Your task to perform on an android device: Open the cookbook recipes app and add Pizza recipe to the favourites and then add to the dinner collection 
Image 0: 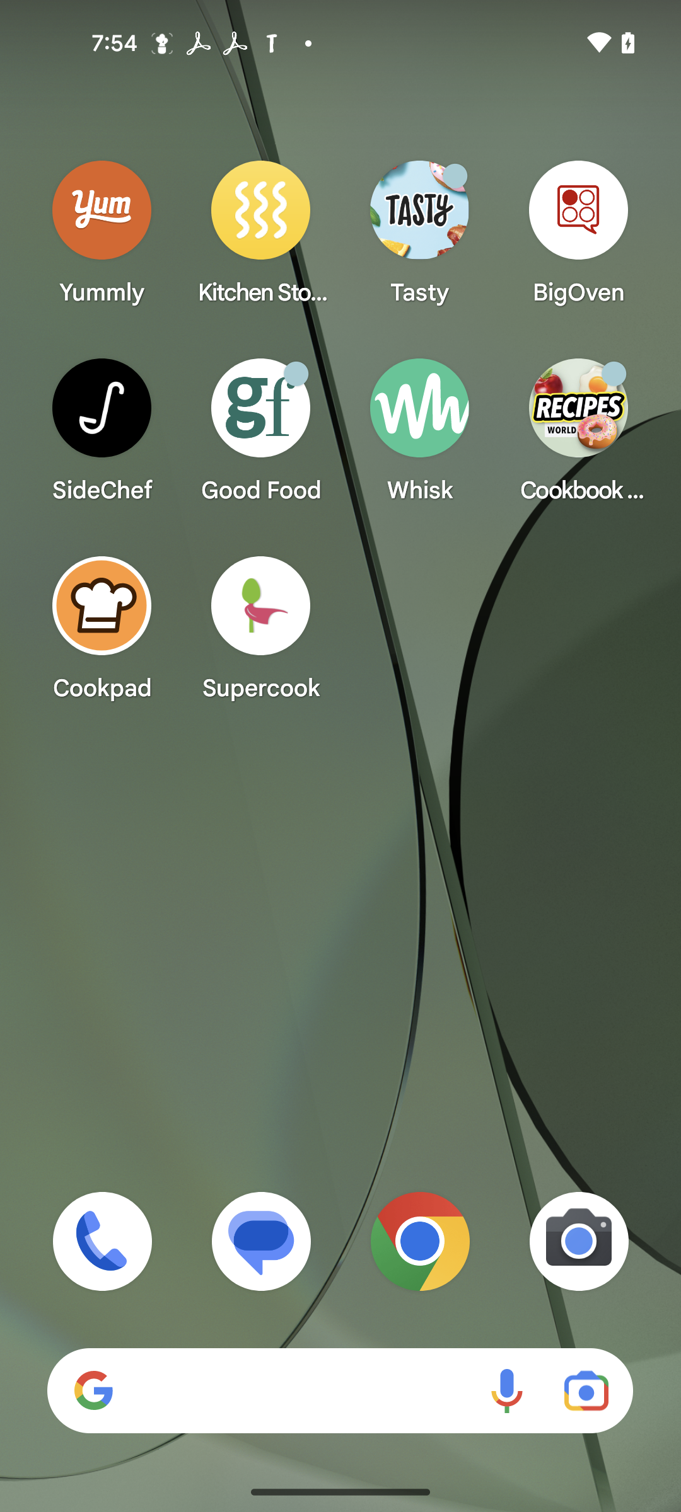
Open the cookbook recipes app
Step 0: click (578, 429)
Image 2: 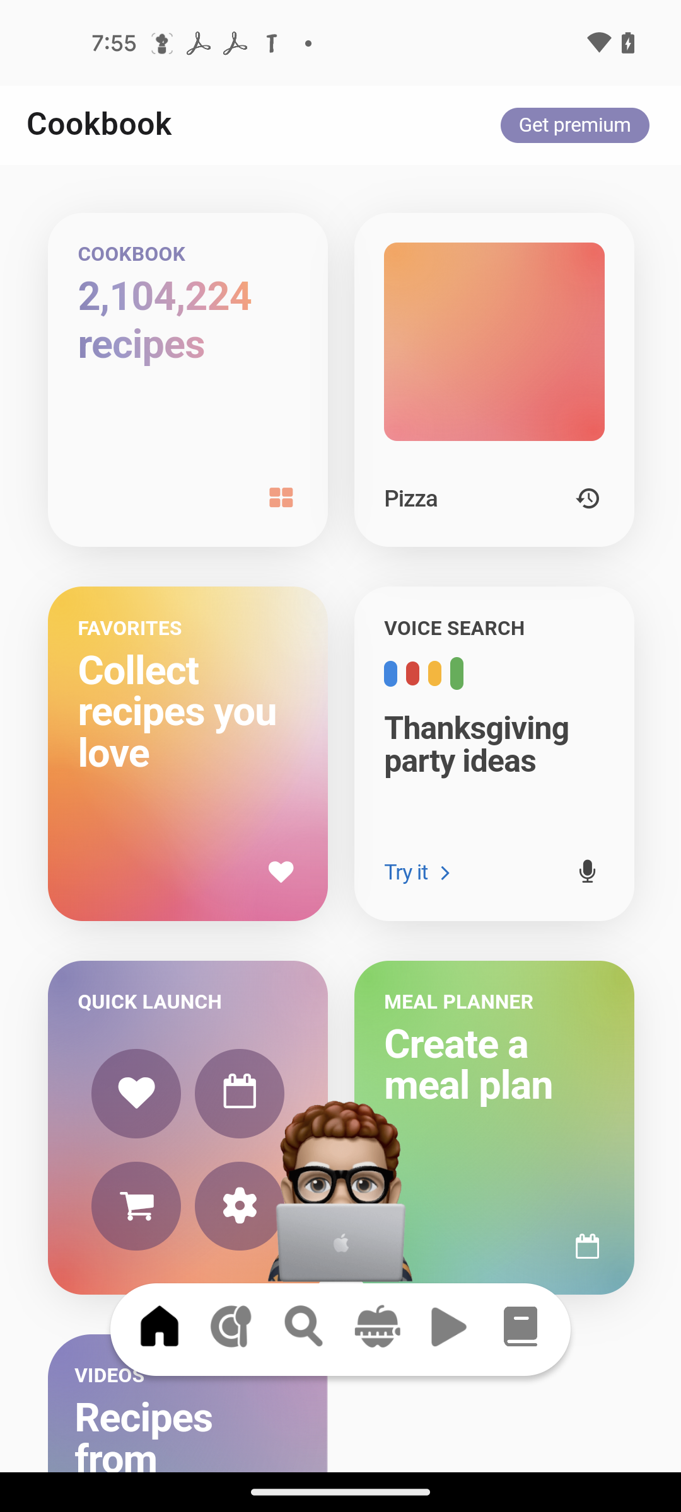
click on the search icon
Step 2: click (342, 779)
Image 3: 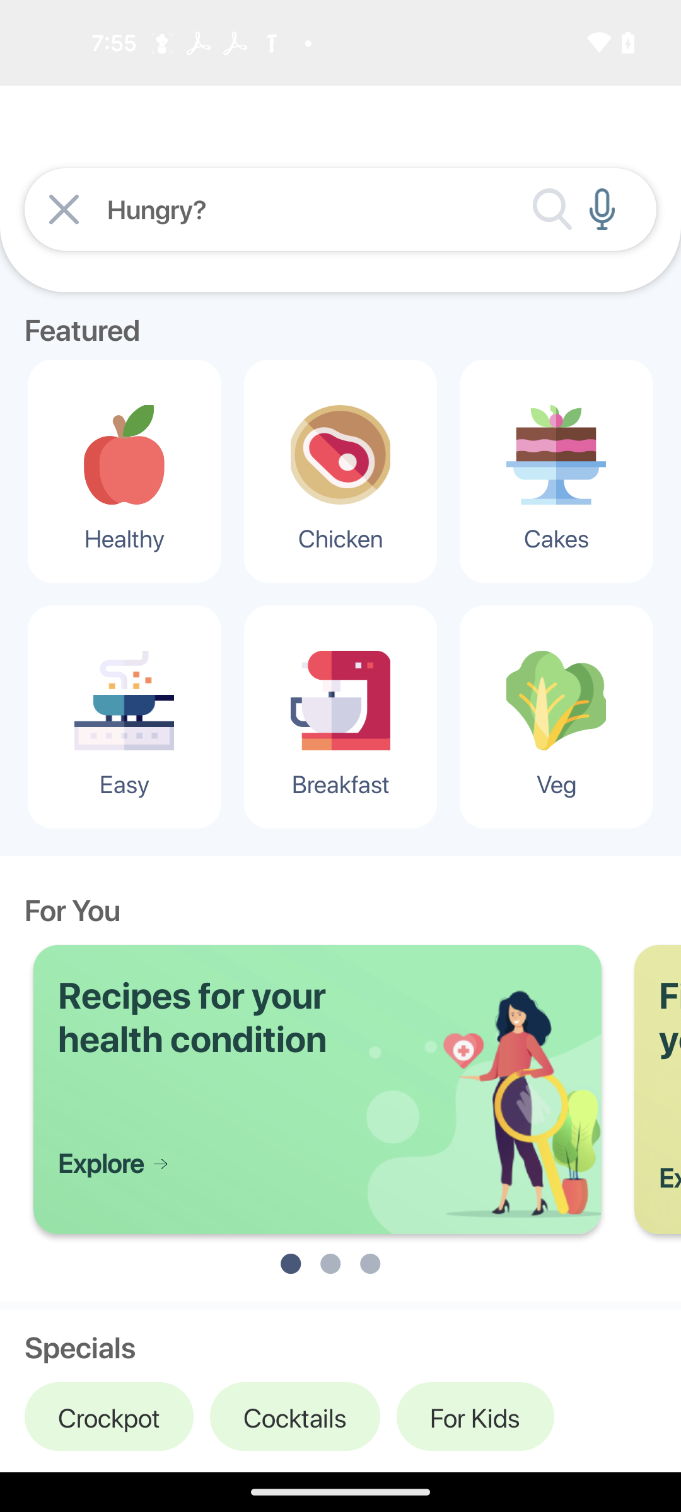
click on the search bar
Step 3: click (344, 209)
Image 4: 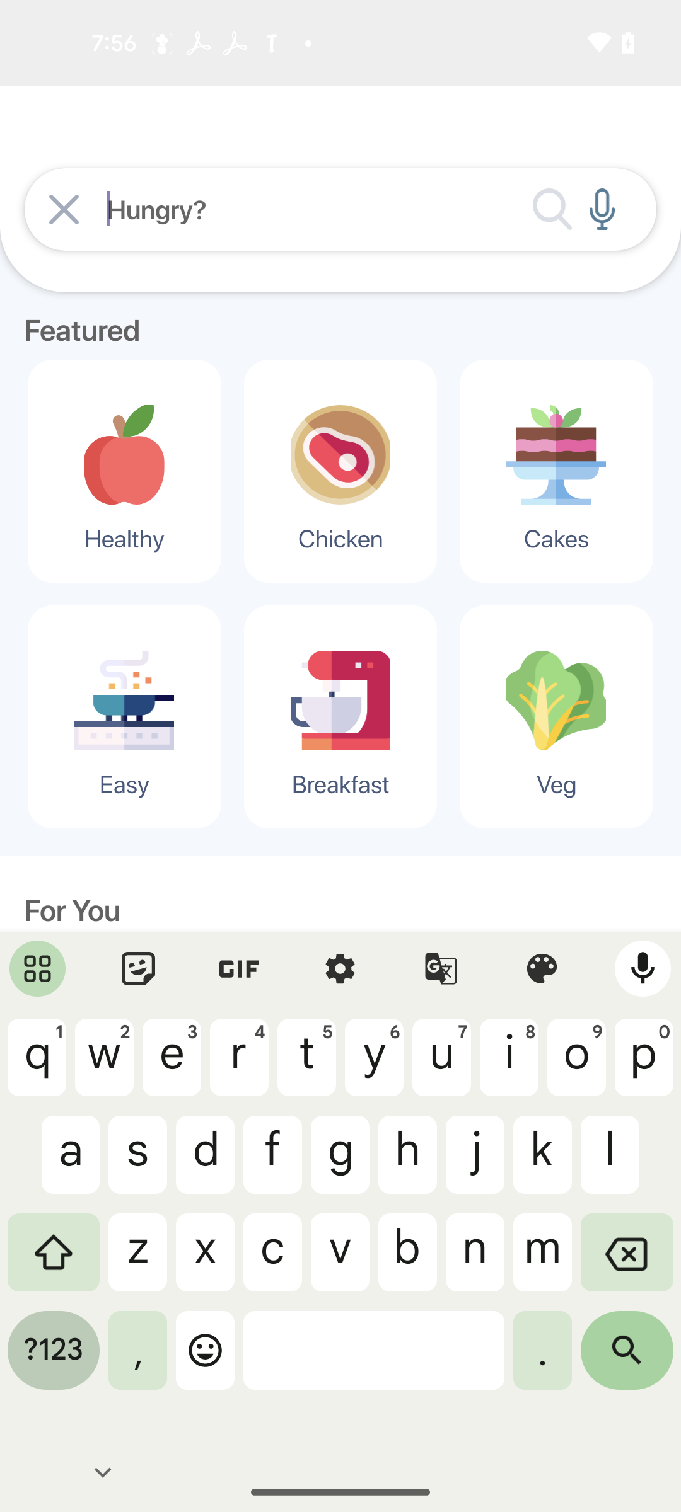
search for the pizza
Step 4: type "pizza"
Image 5: 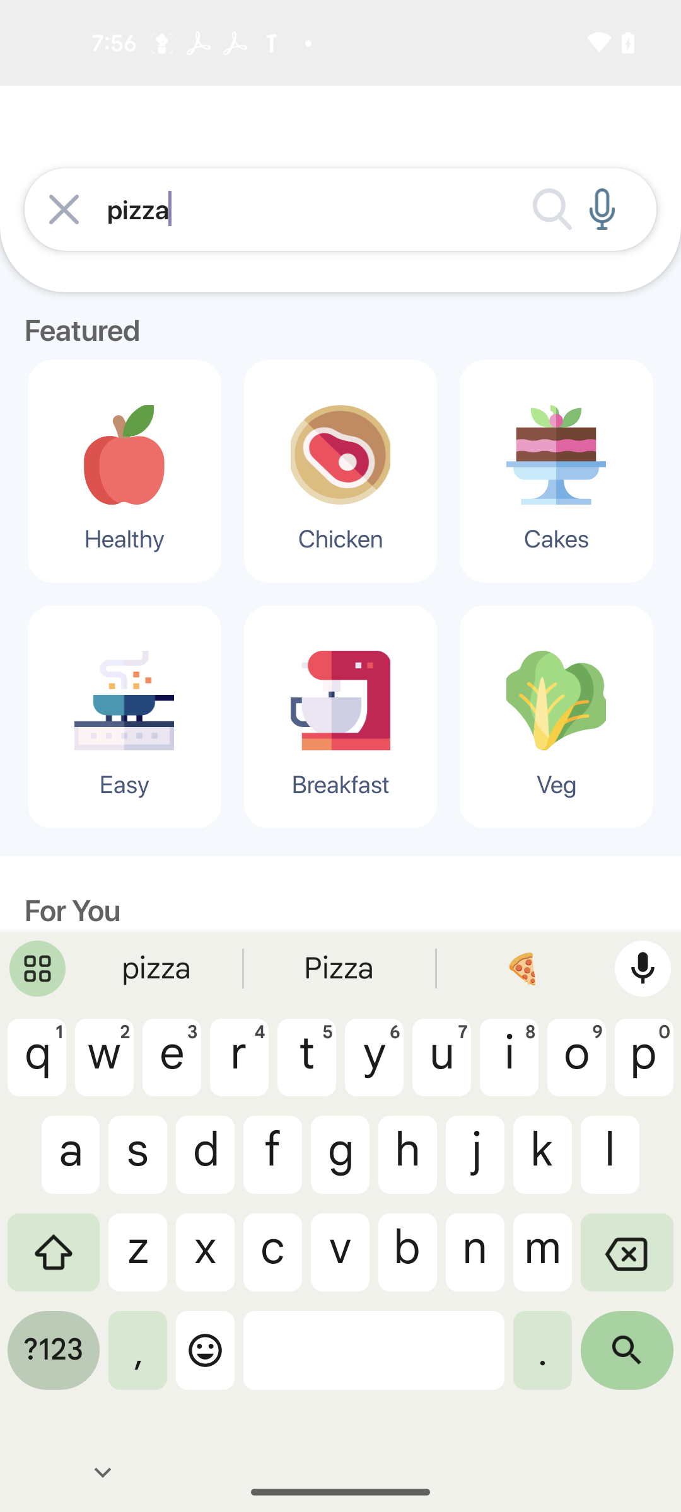
click on the search icon
Step 5: click (627, 1360)
Image 6: 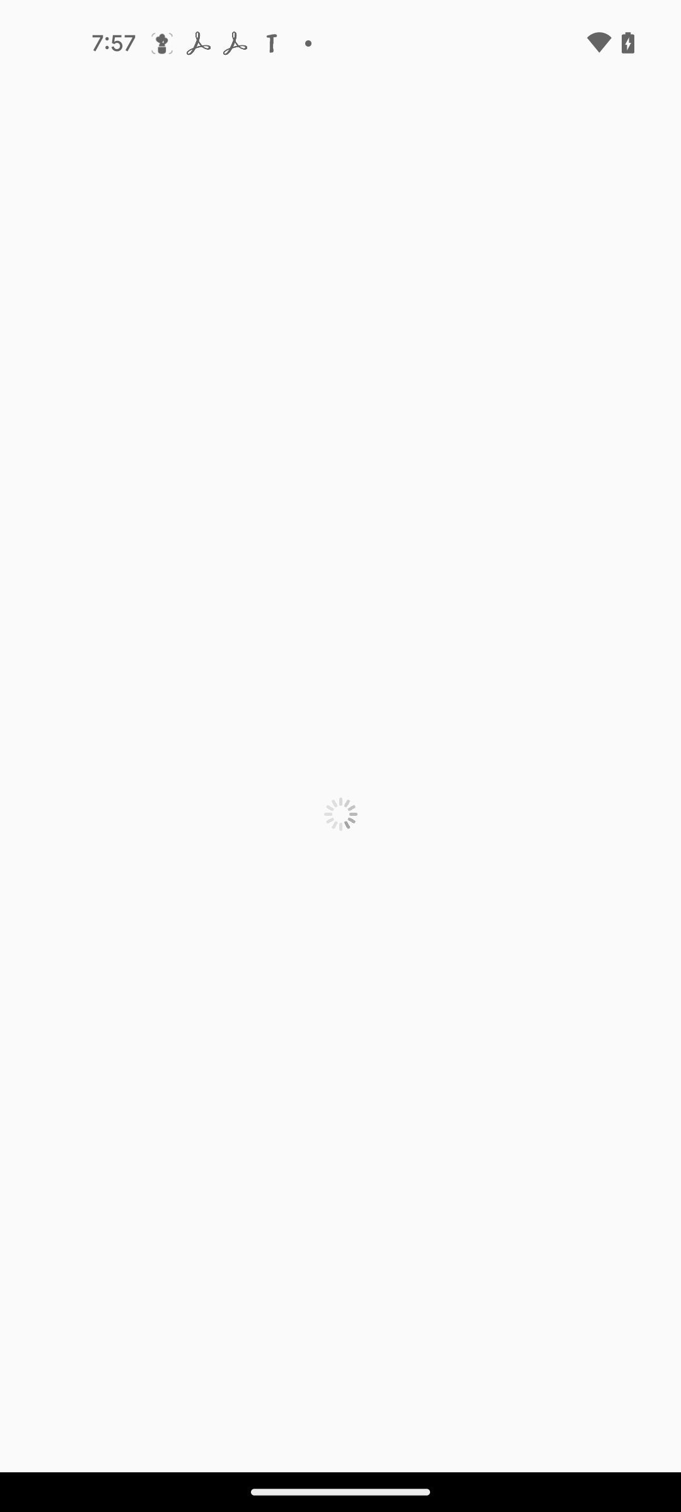
click on the search icon
Step 6: wait
Image 7: 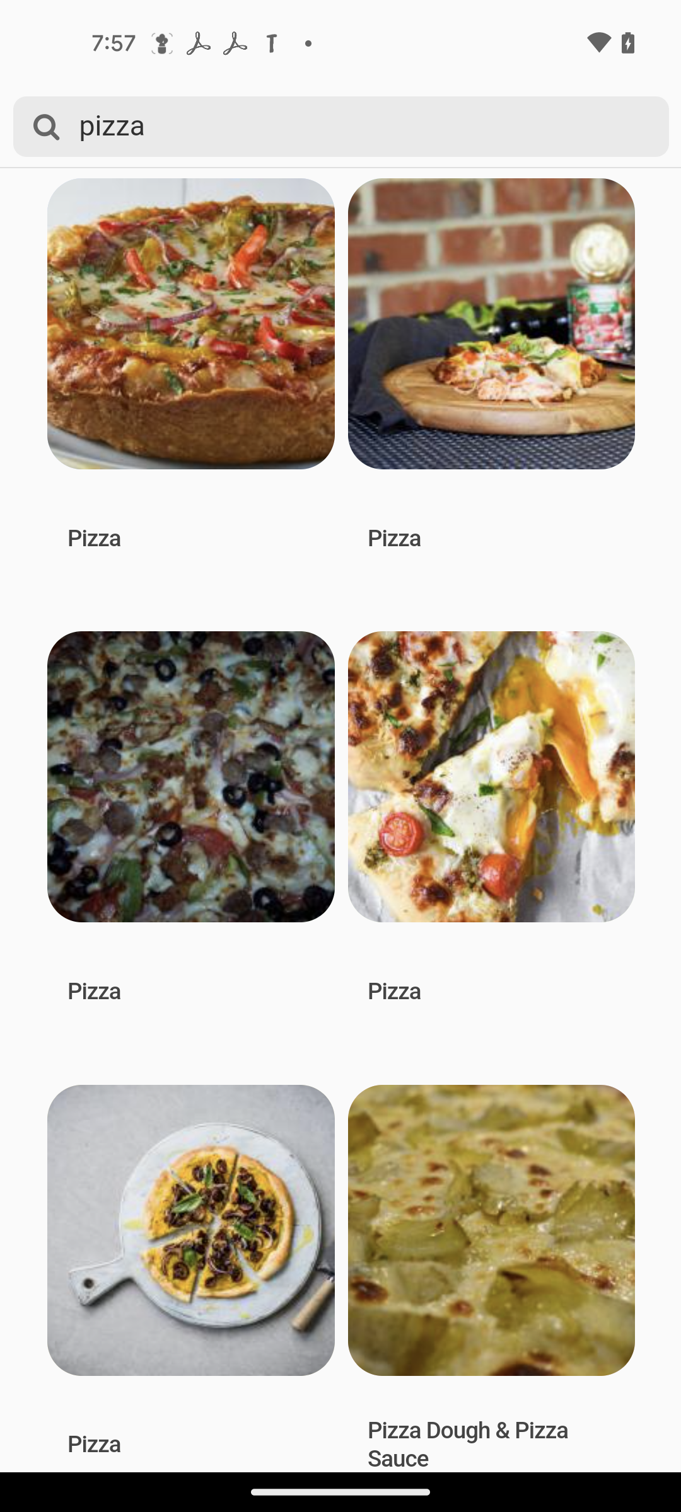
select the first pizza
Step 7: click (279, 302)
Image 8: 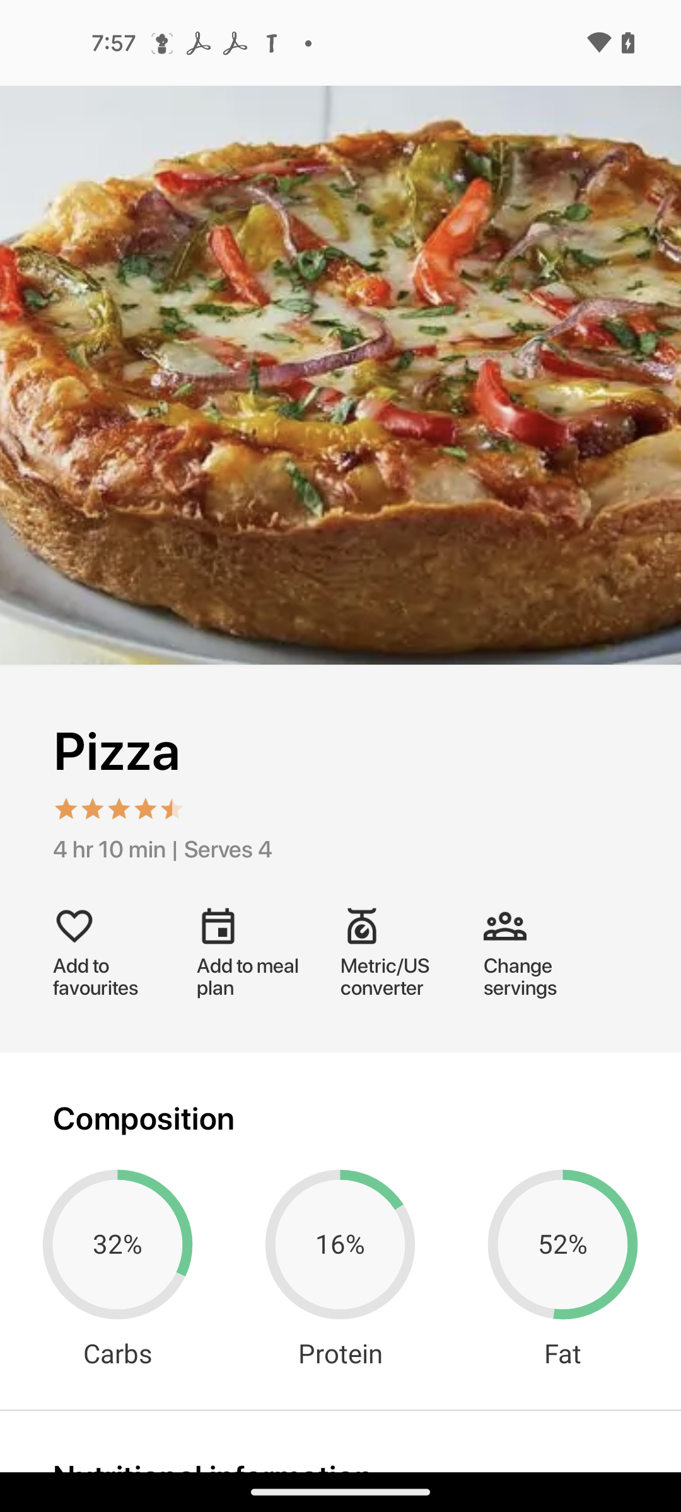
click on the add to favorites
Step 8: click (74, 926)
Image 9: 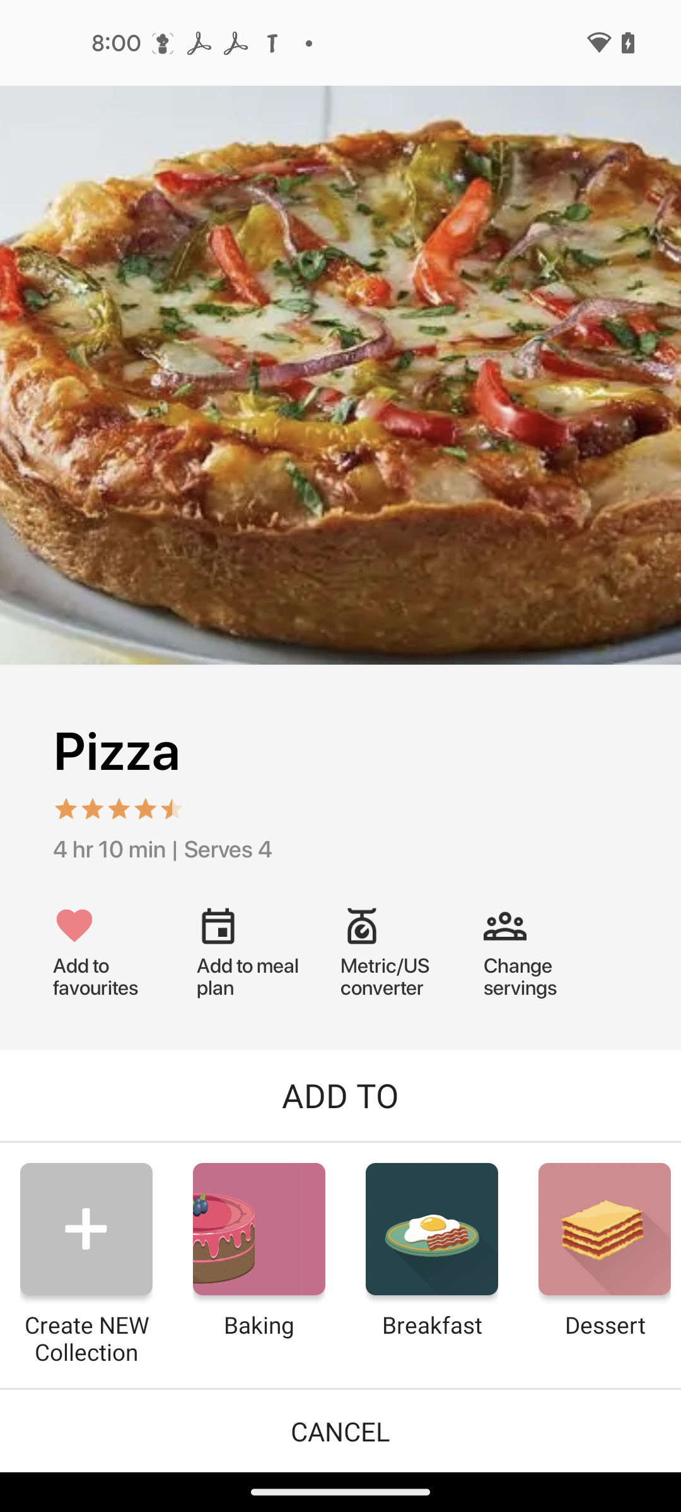
swipe left to more collection
Step 9: scroll right
Image 10: 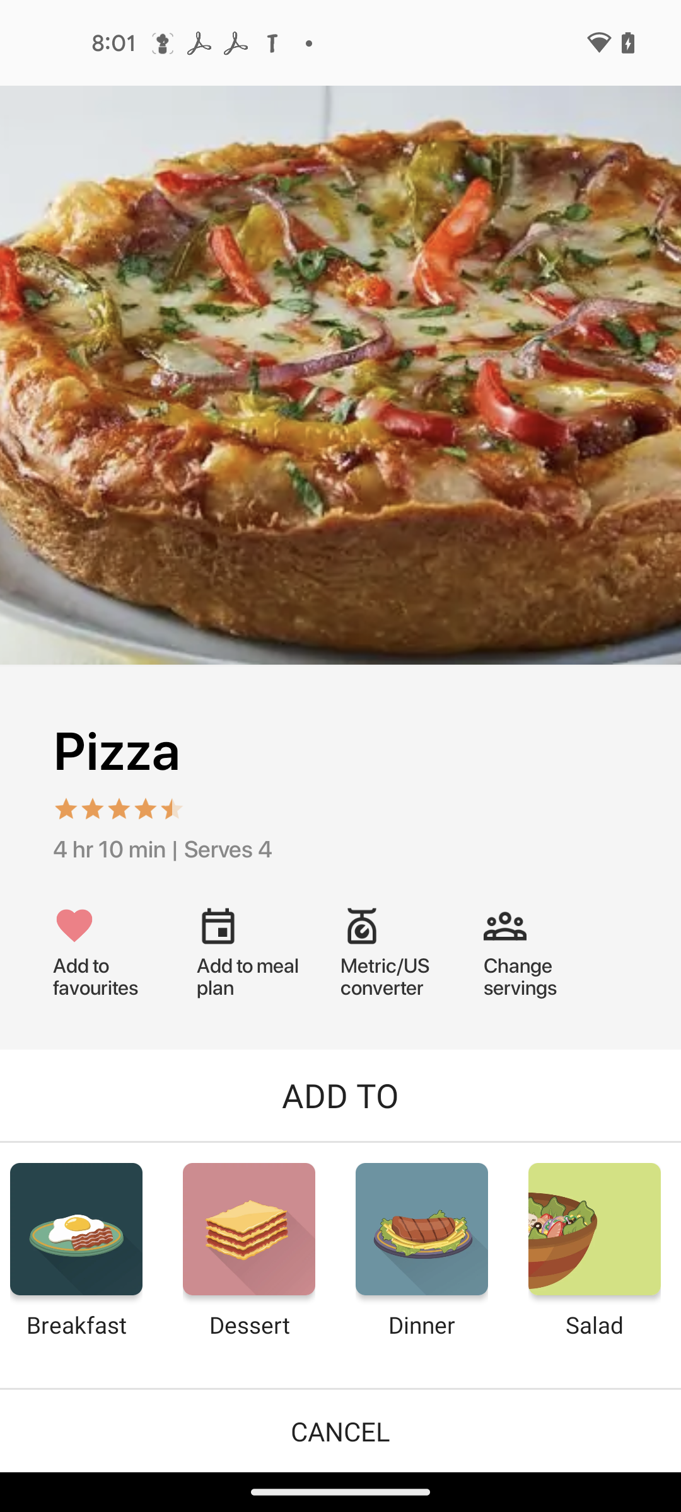
Select the dinner collection
Step 10: click (421, 1229)
Image 11: 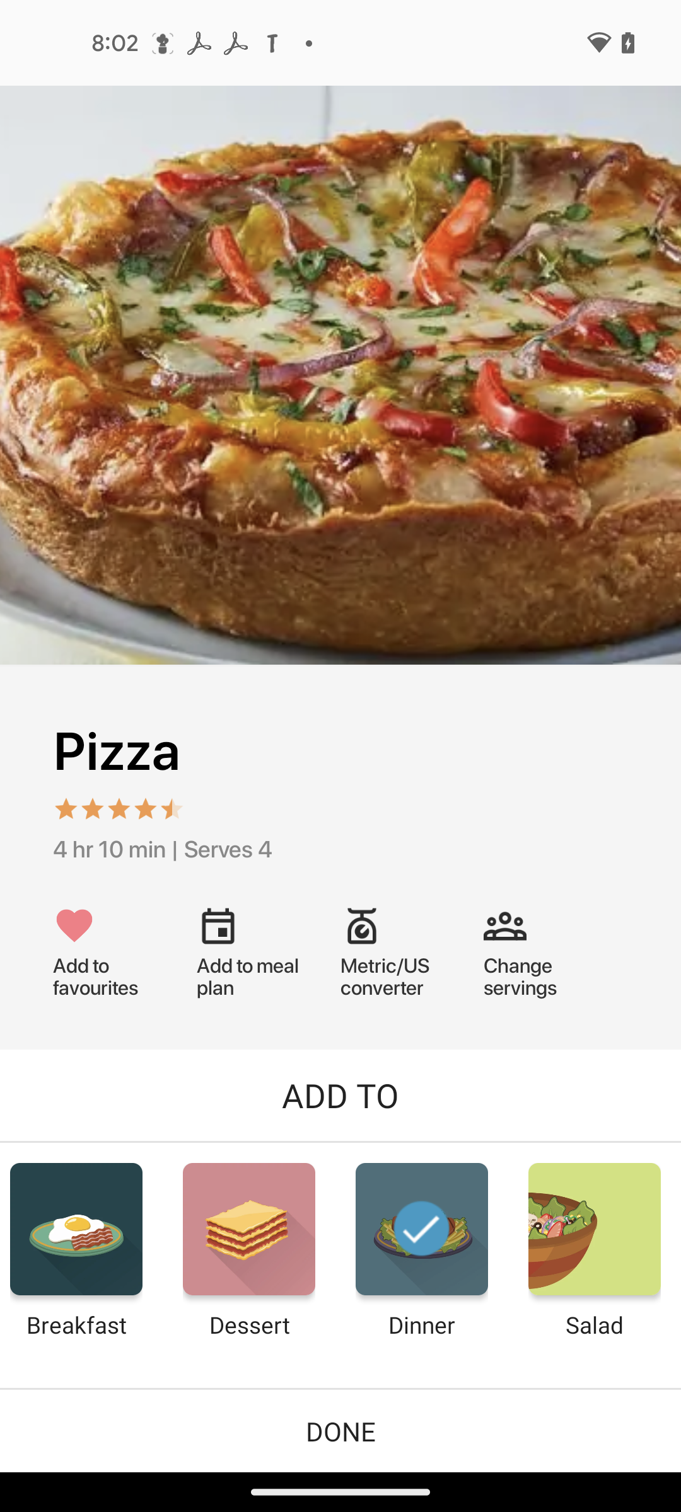
click on the done button
Step 11: click (212, 1452)